Your task to perform on an android device: I wear a size 10, thus I prefer Campus shoes in my size. Use the Nykaaman app and set the size filter to 10 to find shoes.
Image 0: 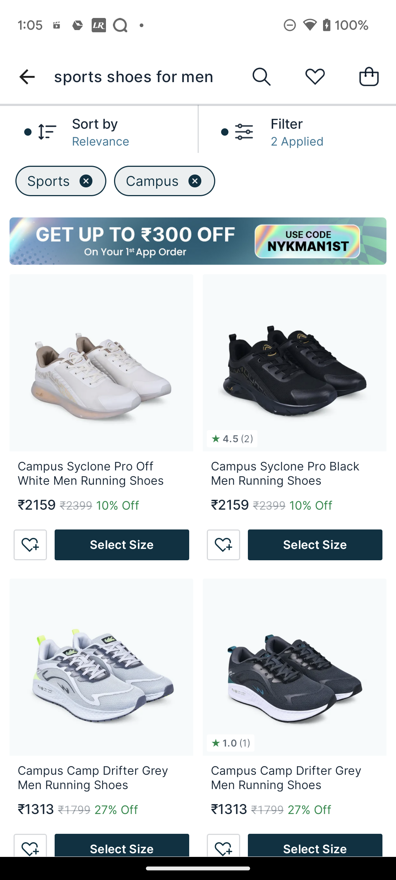
Click on the Filter section at the top of screen
Step 0: click (329, 141)
Image 1: 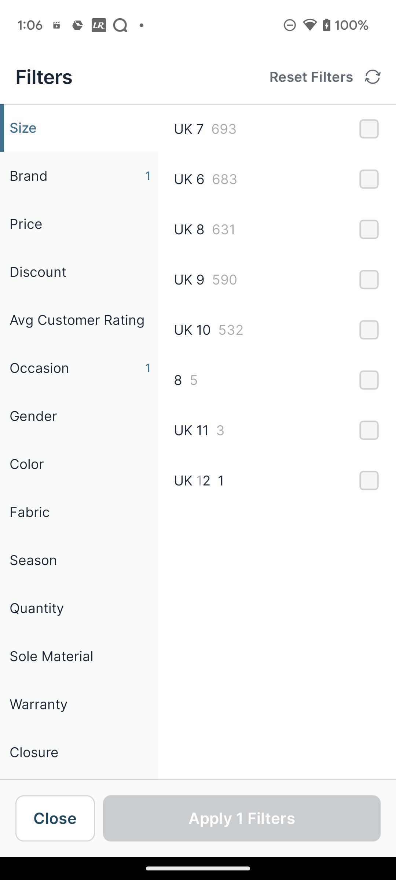
Click on the tick box of UK 10 Size
Step 1: click (369, 330)
Image 2: 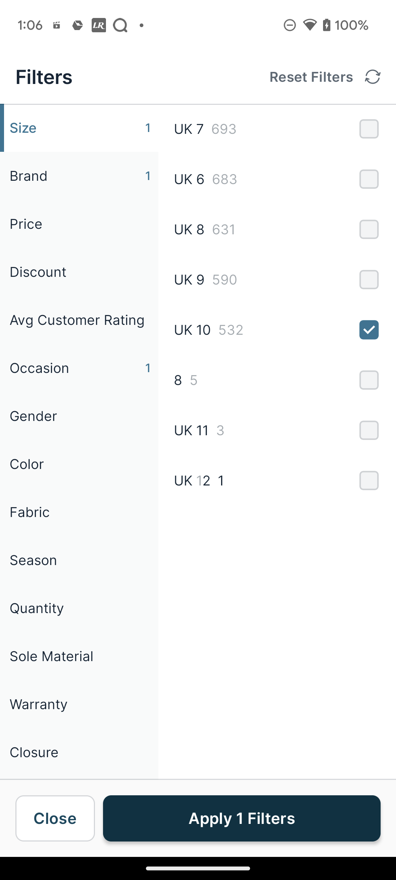
Click on Apply 1 Filters at the bottom of the screen
Step 2: click (242, 818)